Your task to perform on an android device: Move Lucas birthday arrangements Task from Tasks List to Personal List on the To-Do List app.
Image 0: 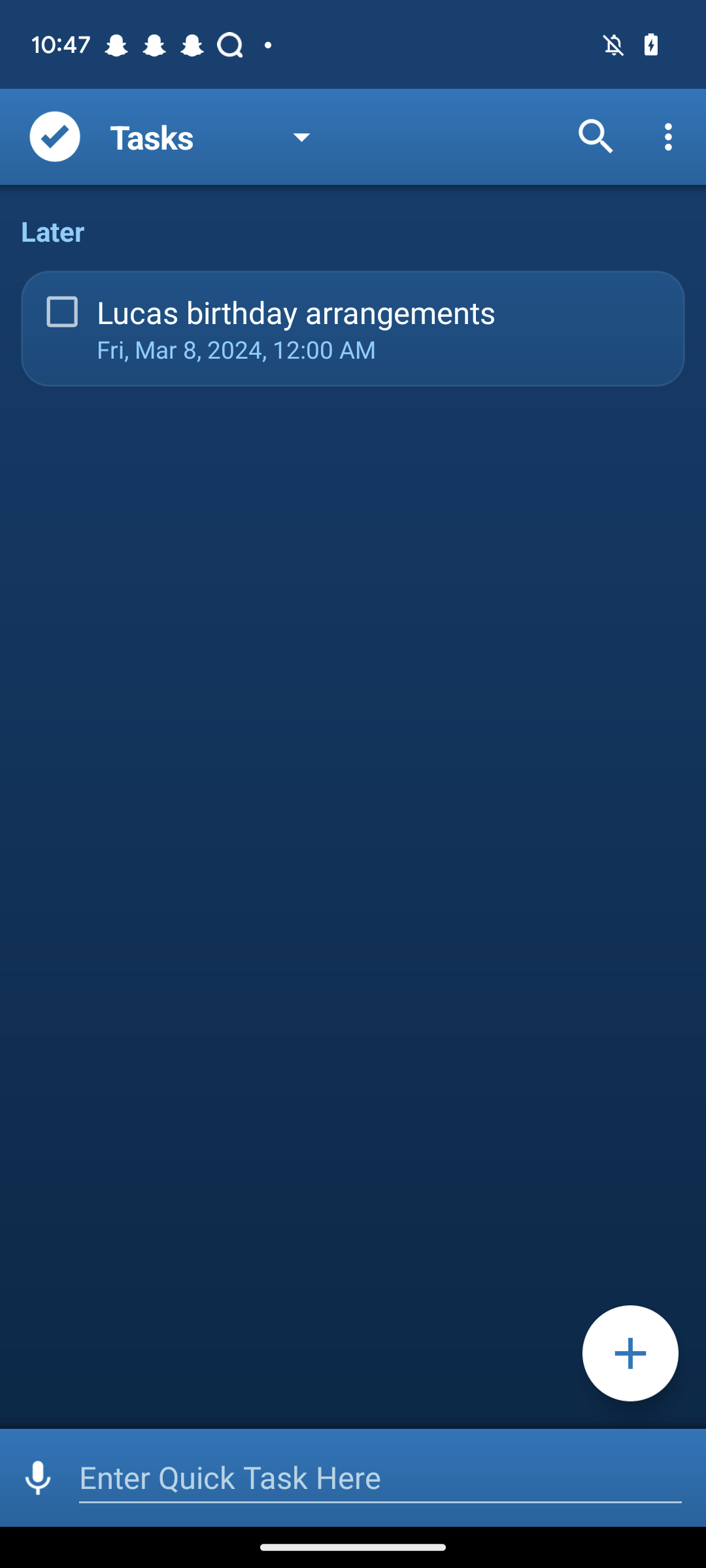
Open the "Lucas birthday arrangements" task.
Step 0: click (236, 349)
Image 2: 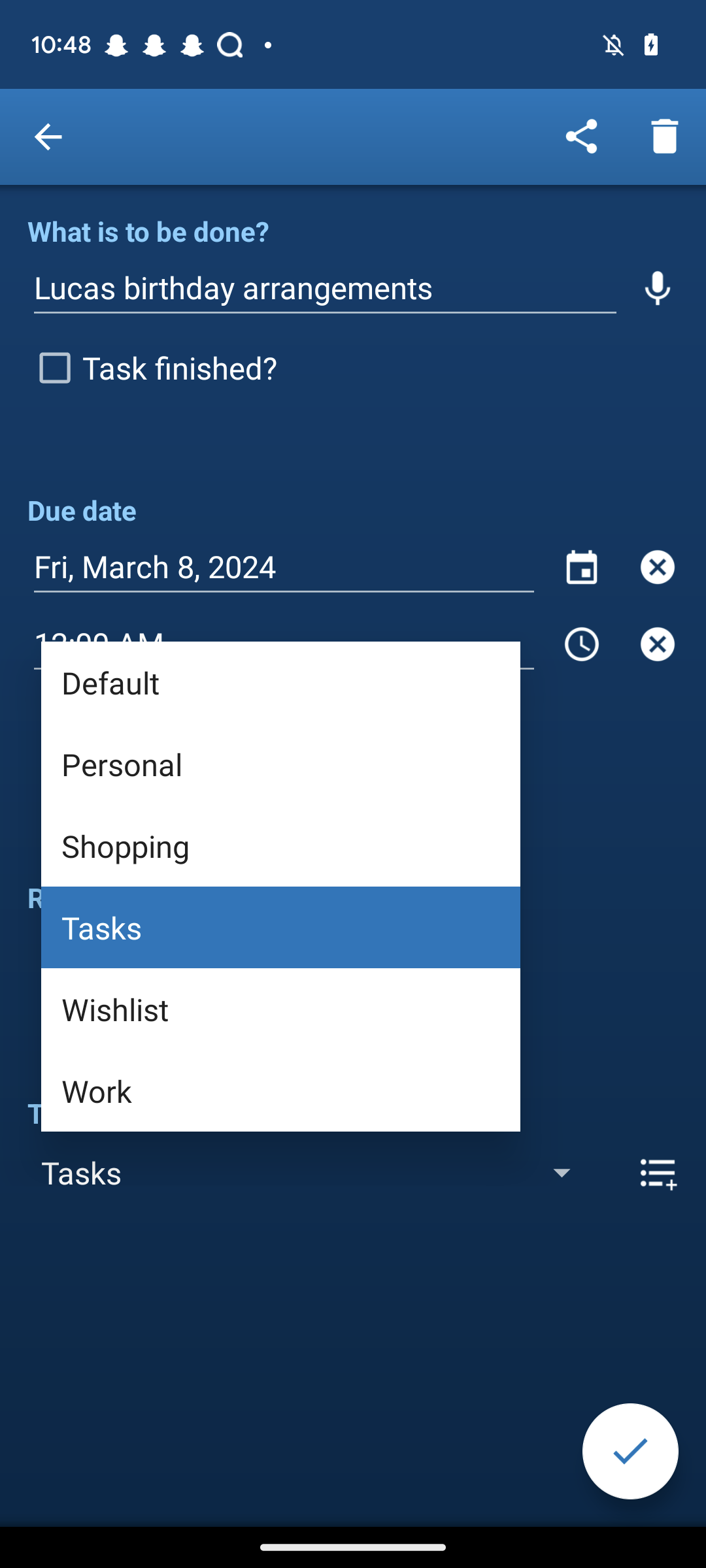
click on the Personal tab.
Step 2: click (280, 764)
Image 3: 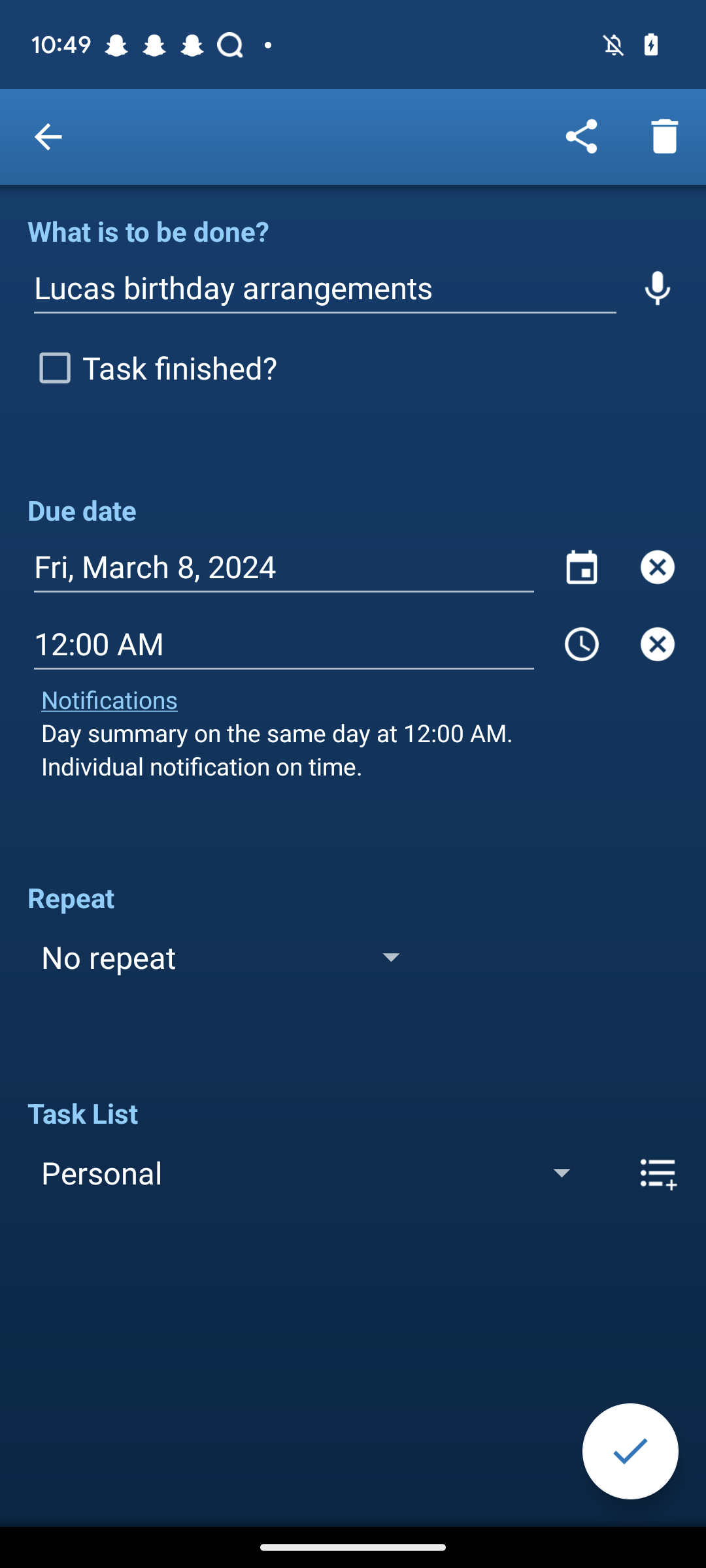
Click on the right tick icon at the bottom right corner.
Step 3: click (630, 1451)